Your task to perform on an android device: Add 2 packets of 500g of "Saffola Classic Masala Oats" to my Amazon Cart.
Image 0: 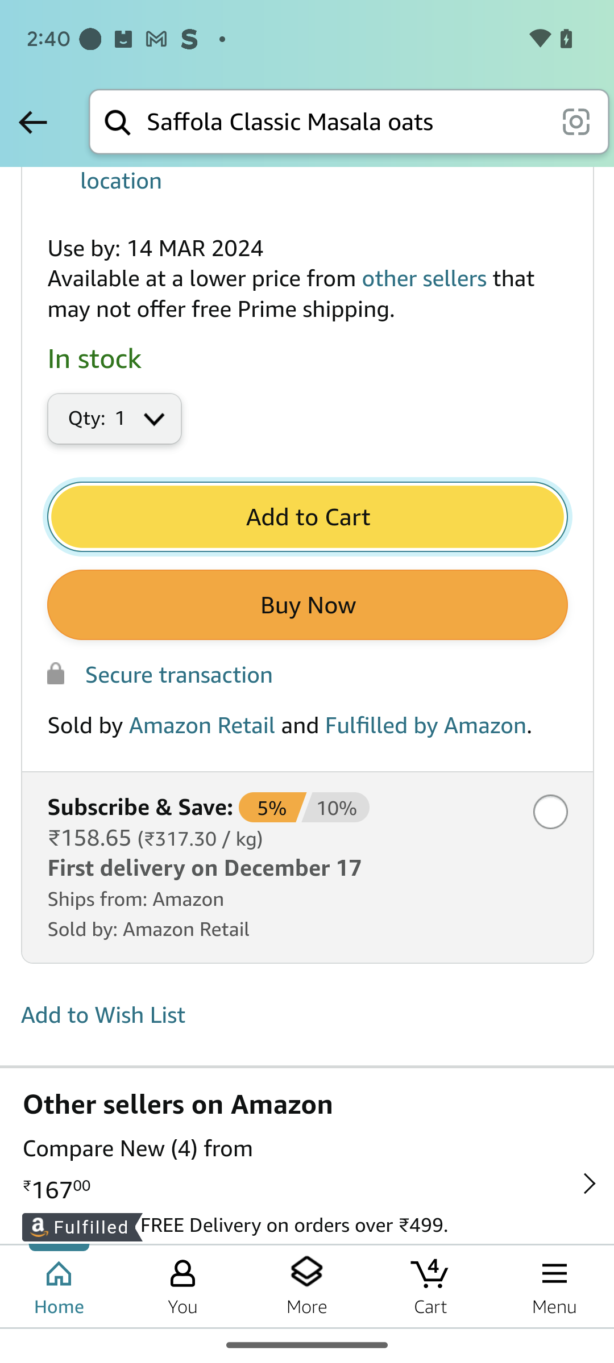
Click on the "Qty" Box.
Step 0: click (73, 412)
Image 1: 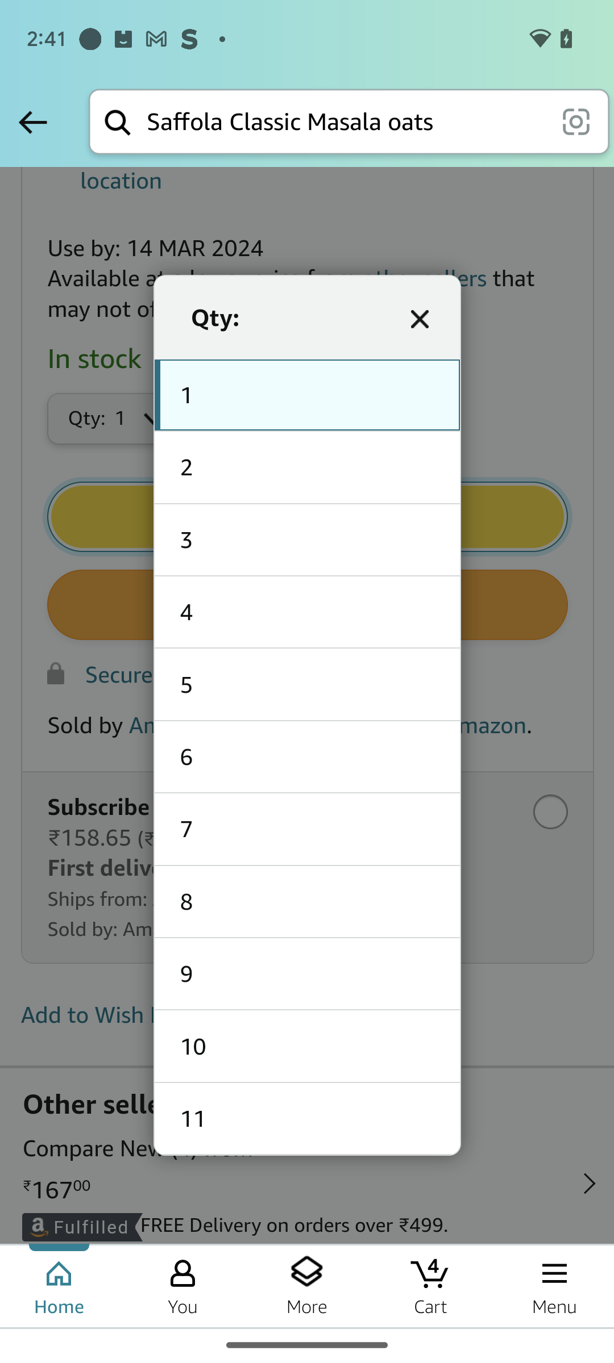
Select the Quantity 2.
Step 1: click (308, 706)
Image 2: 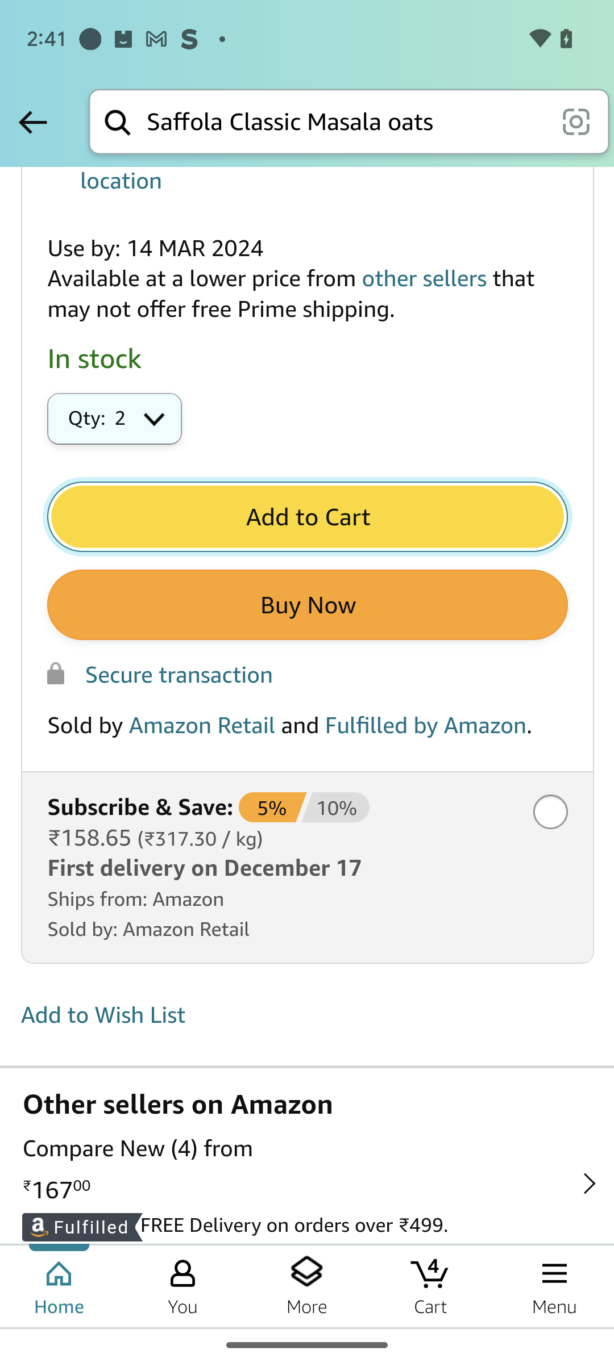
Click on the button "Add to cart".
Step 2: click (307, 517)